Your task to perform on an android device: In the Ruhe app, I want to Kubix pillar tapto my wishlist Since I need to change my leakage tap in my  house.
Image 0: 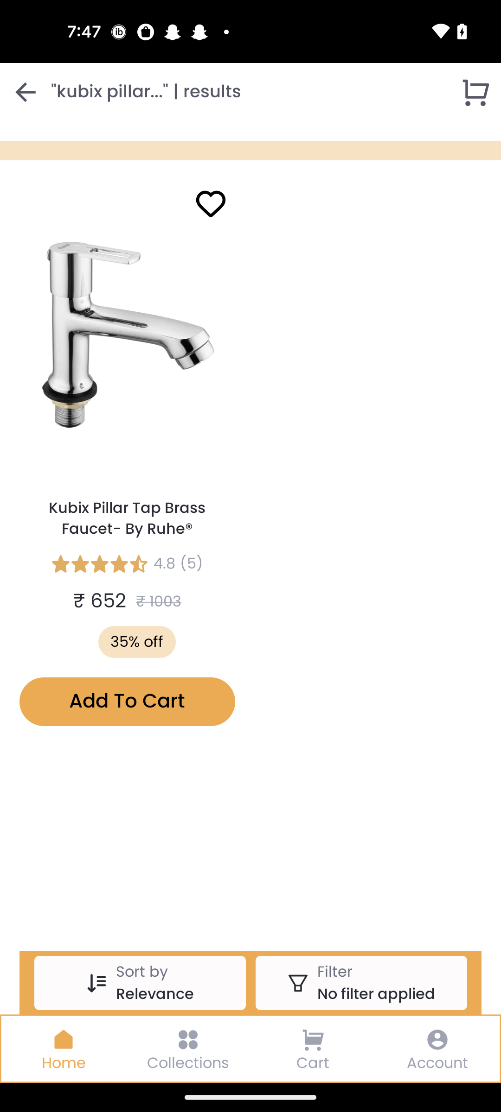
Click on the Wishlist icon of the screen
Step 0: click (210, 204)